Your task to perform on an android device: Convert the 1,000 euros into American dollars on the XE app.
Image 0: 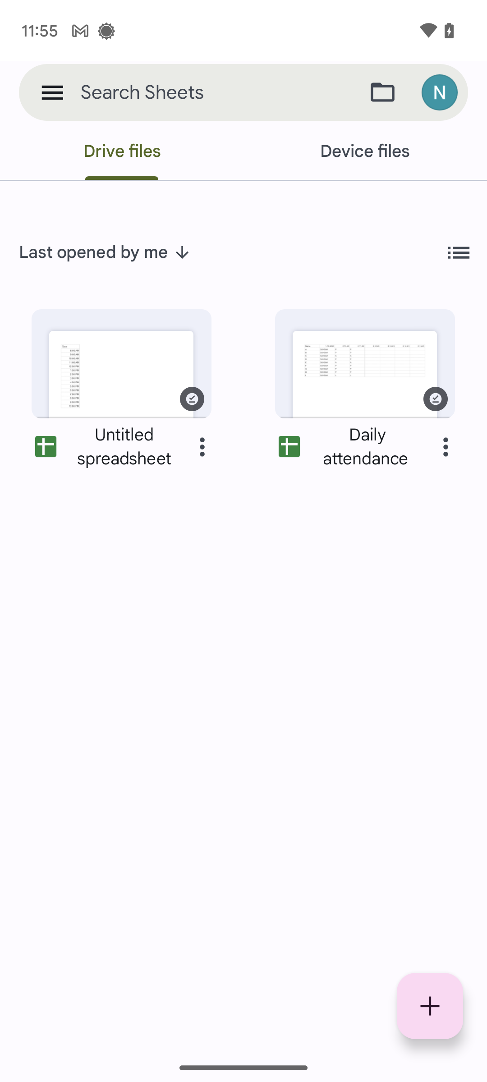
Open the XE app.
Step 0: open app "Xe"
Image 1: 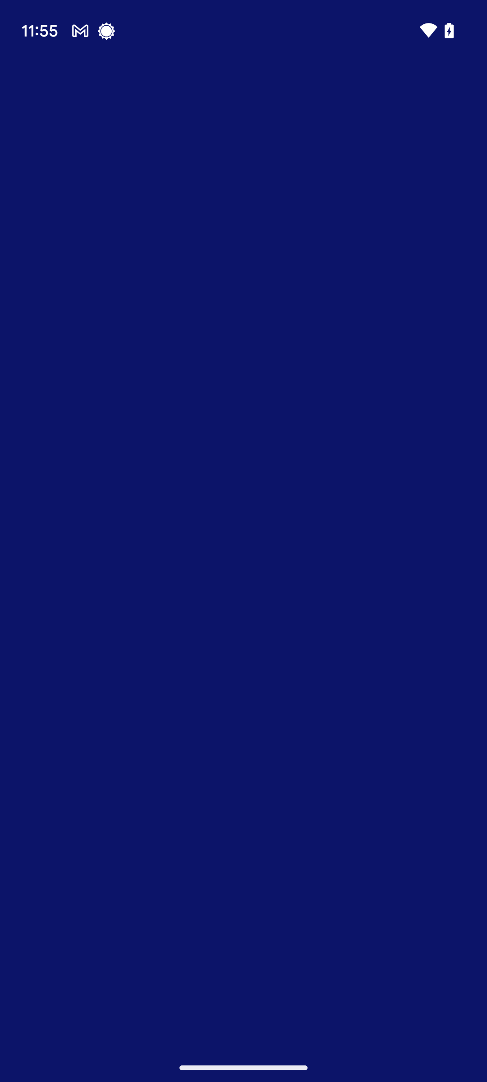
Open the XE app.
Step 1: wait
Image 2: 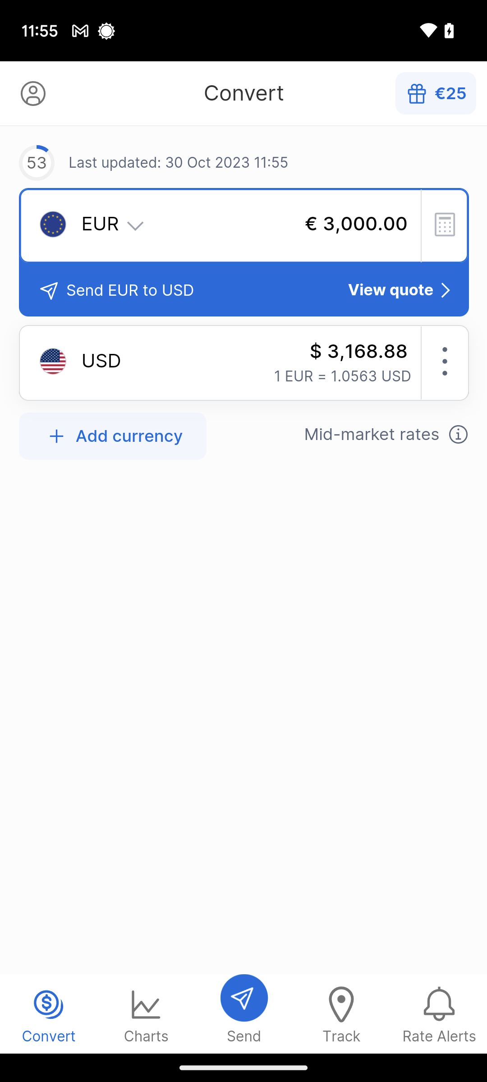
Click on the Euro tab at the top.
Step 2: click (251, 219)
Image 3: 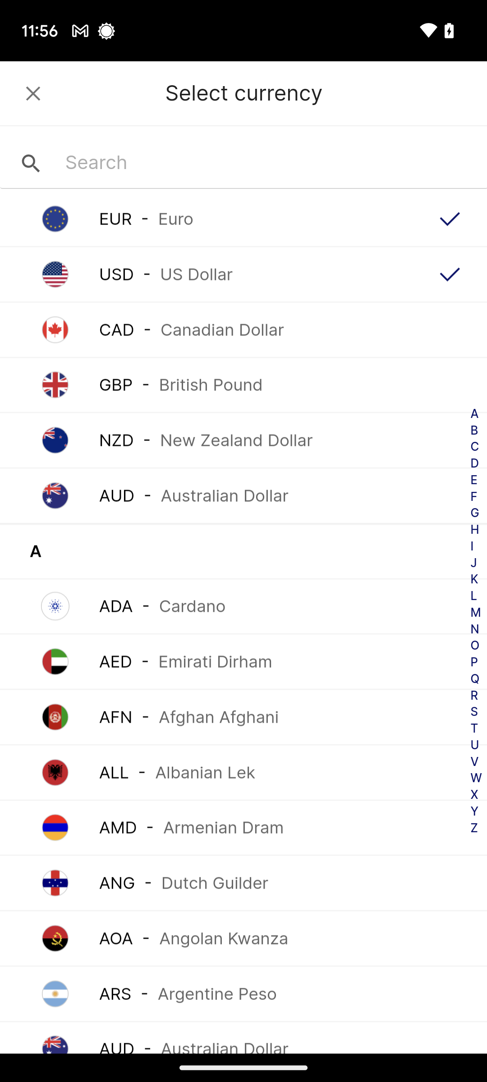
Click on the Euro tab at the top.
Step 3: wait
Image 4: 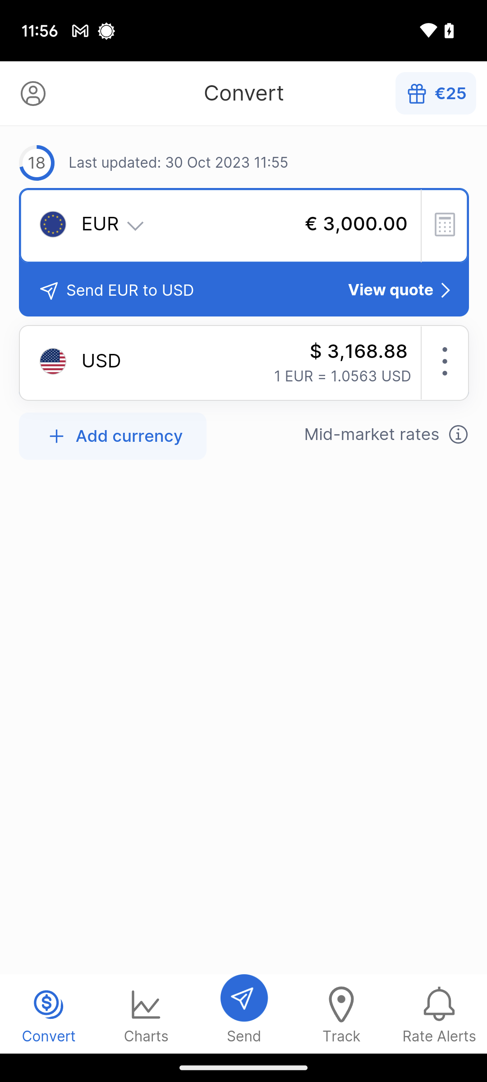
Click on the Euro tab at the top.
Step 4: click (244, 225)
Image 6: 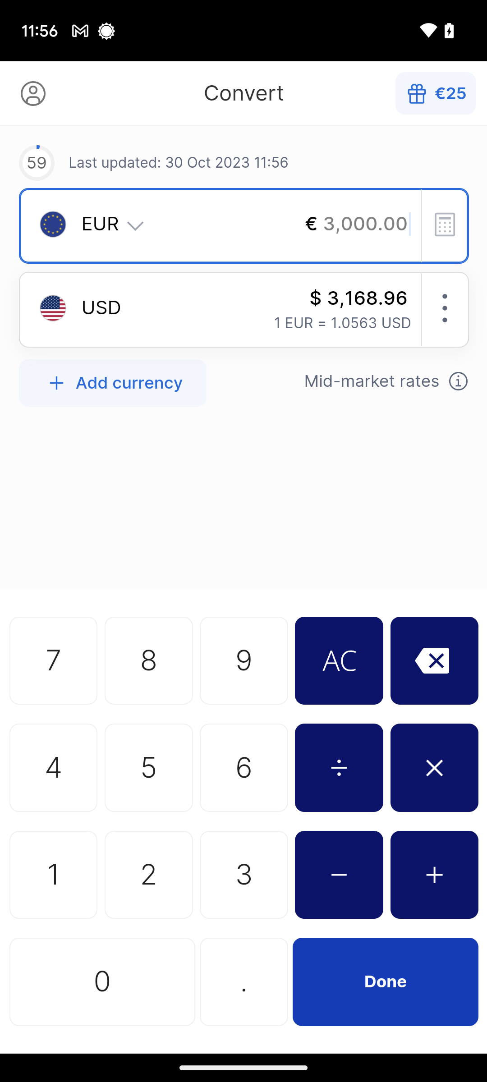
Set the money limit to €1000.
Step 6: click (244, 558)
Image 8: 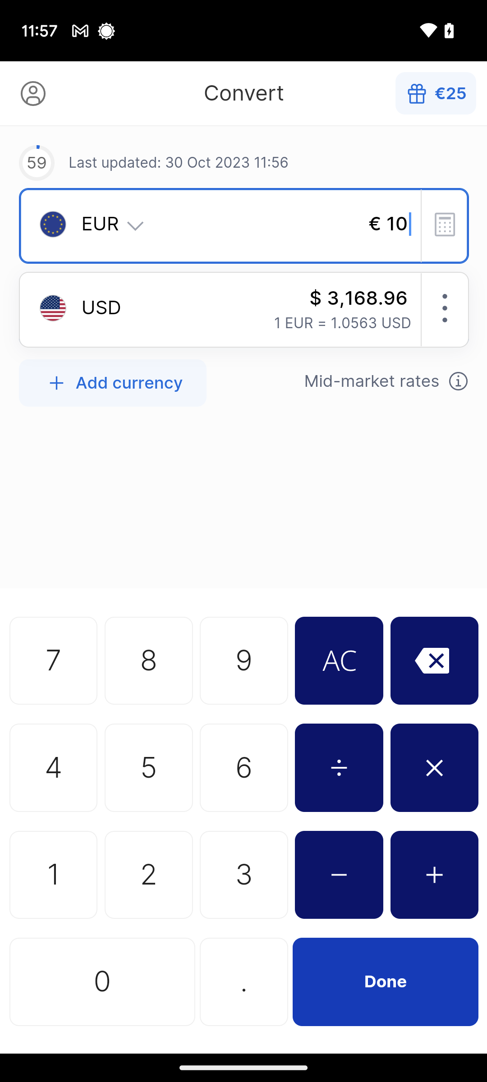
Set the money limit to €1000.
Step 8: click (146, 1014)
Image 9: 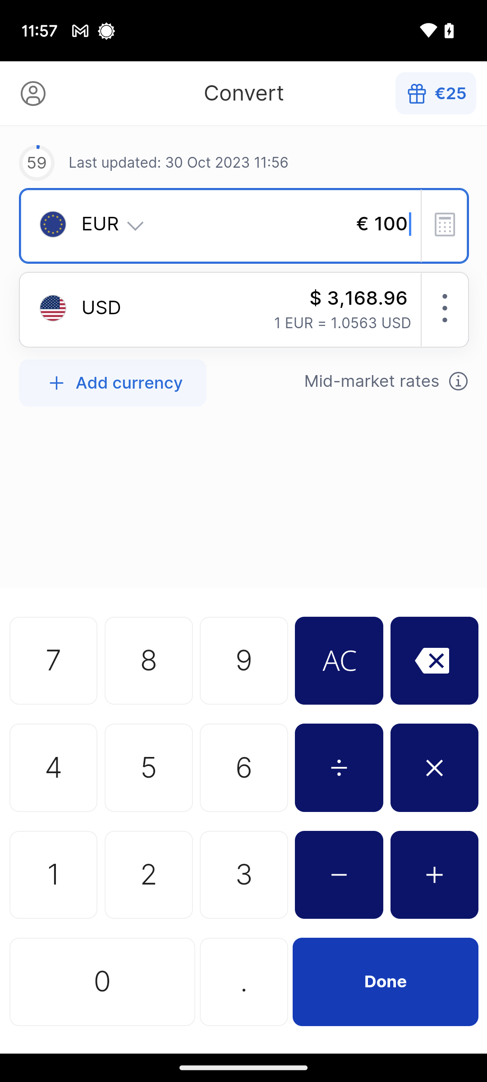
Set the money limit to €1000.
Step 9: click (146, 1014)
Image 10: 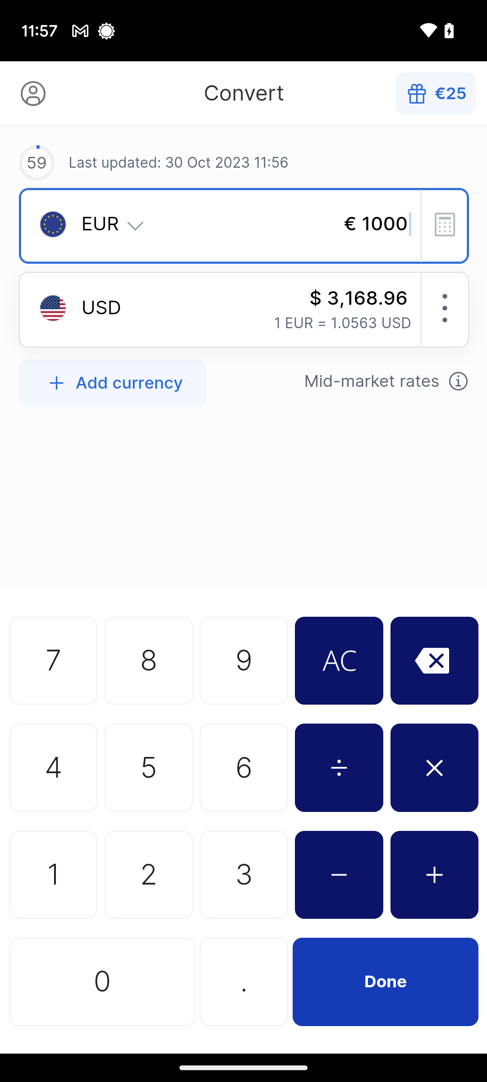
Click on Done at the bottom of the screen.
Step 10: click (385, 981)